Your task to perform on an android device: I want to buy running shoes at the lowest price, so compare the Columbus Selena women's sports shoes with other brands of running shoes.
Image 0: 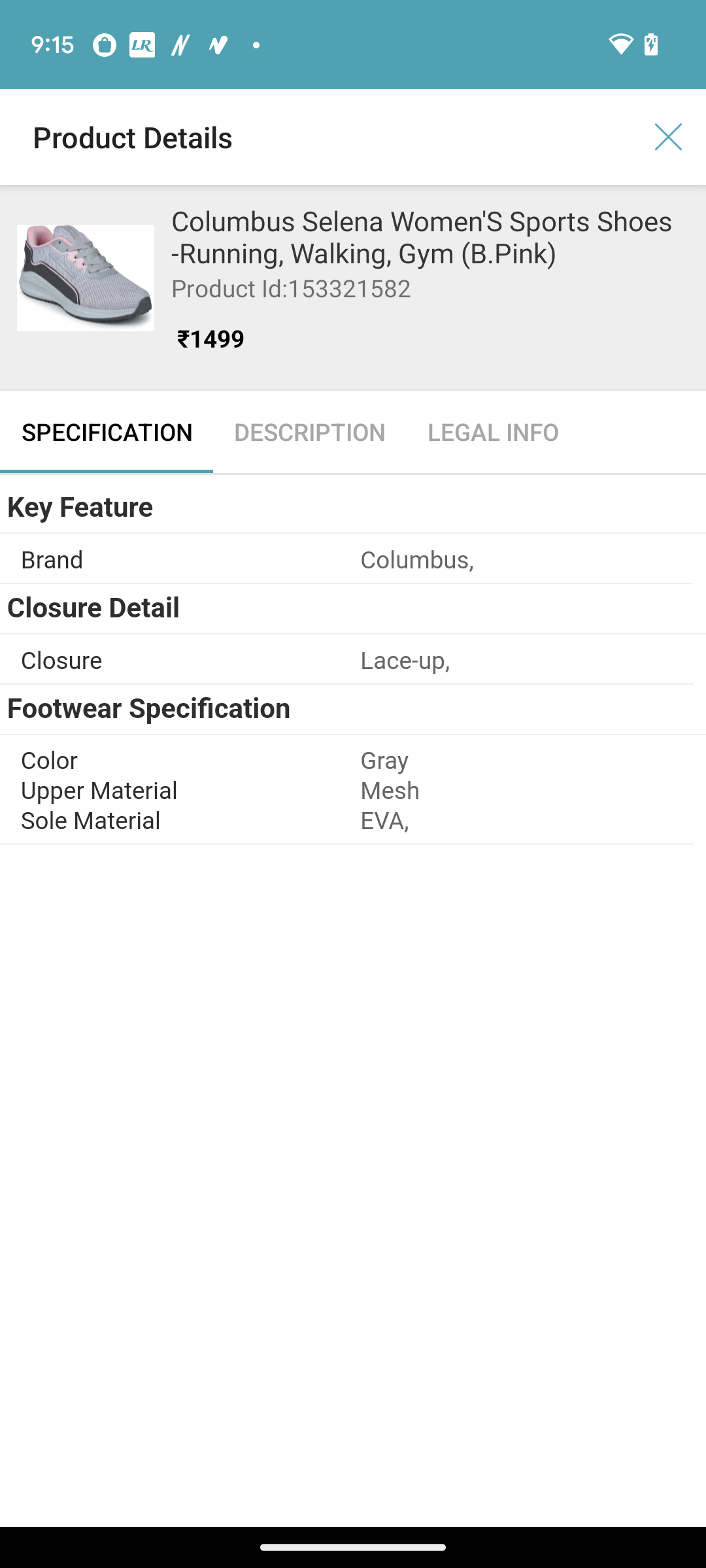
Go back to the previous page.
Step 0: press back button
Image 1: 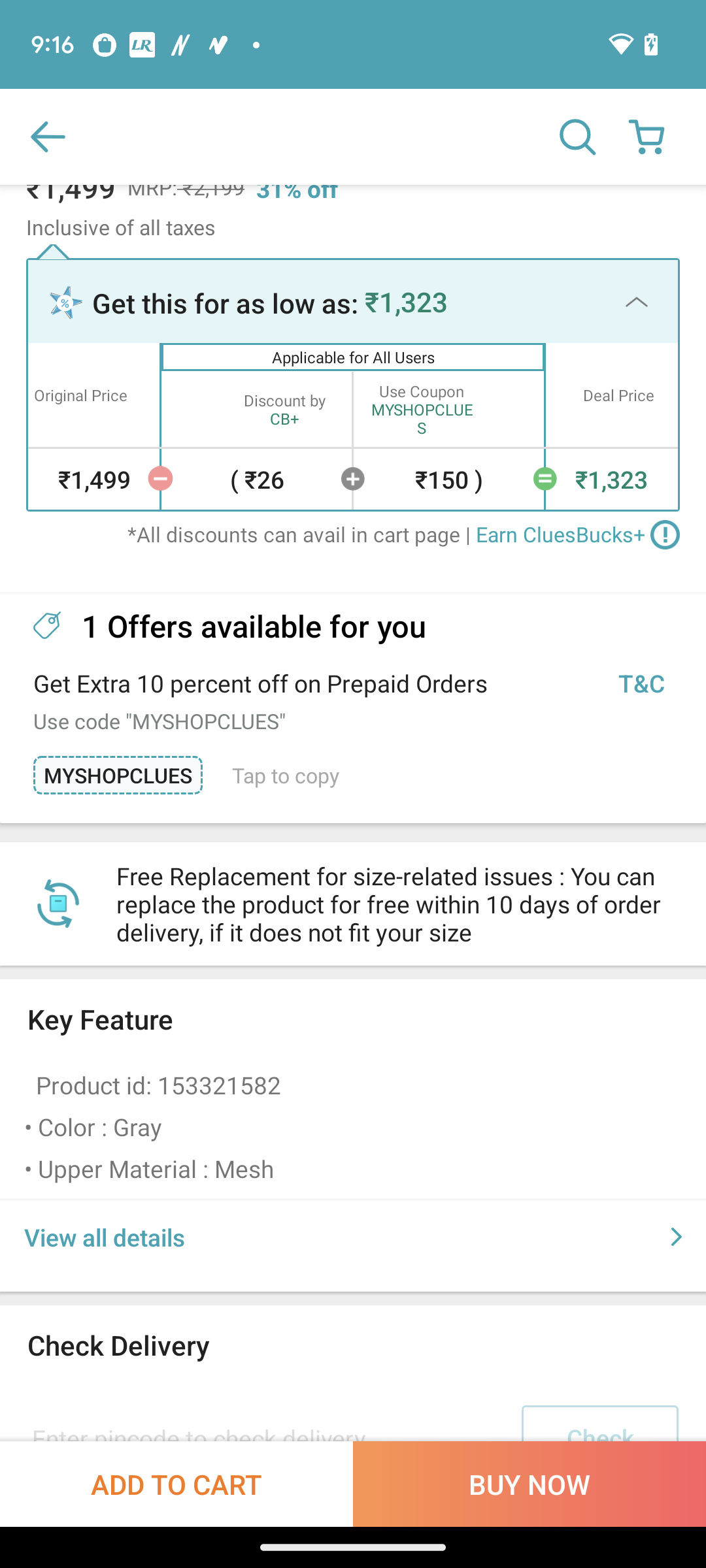
Scroll up
Step 1: scroll down
Image 2: 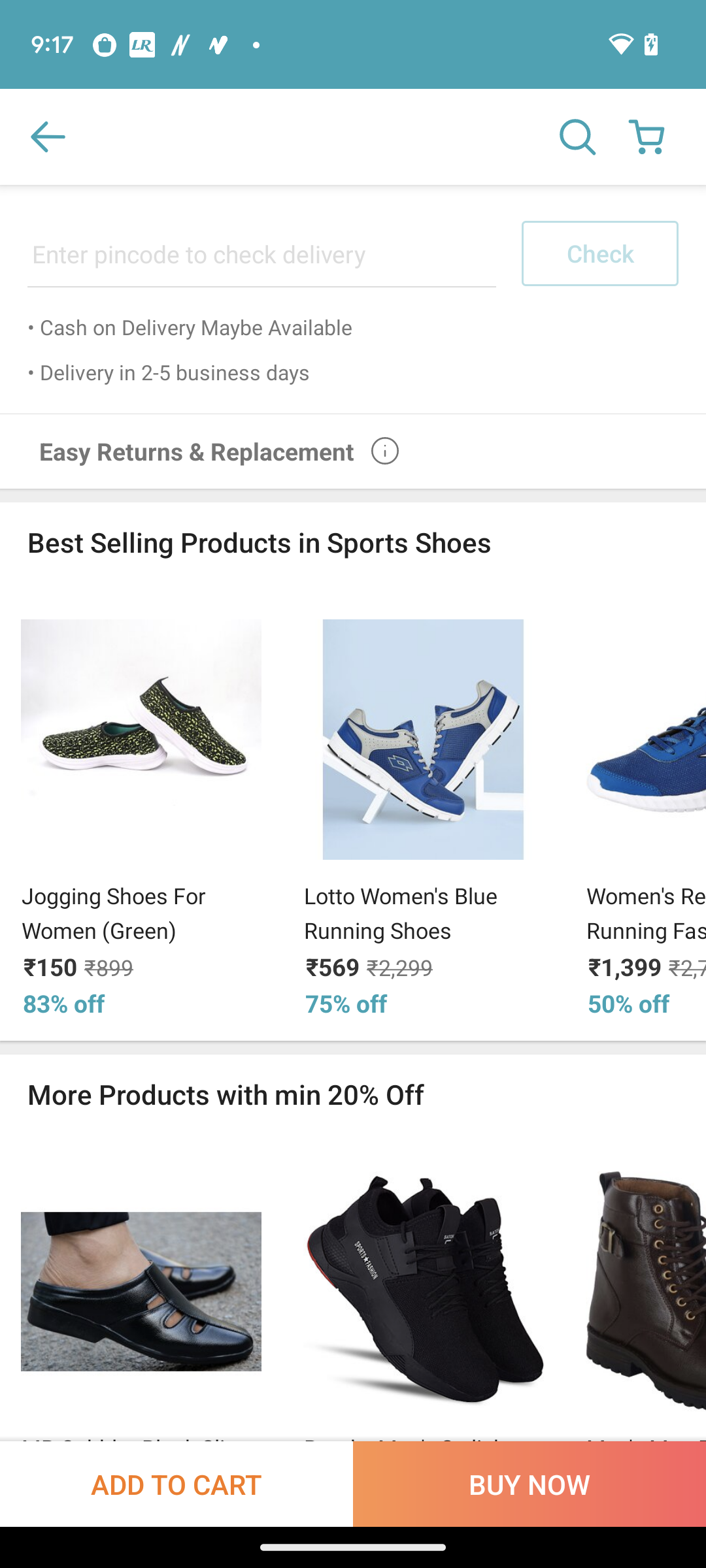
Scroll left the images of running shoes.
Step 2: scroll right
Image 3: 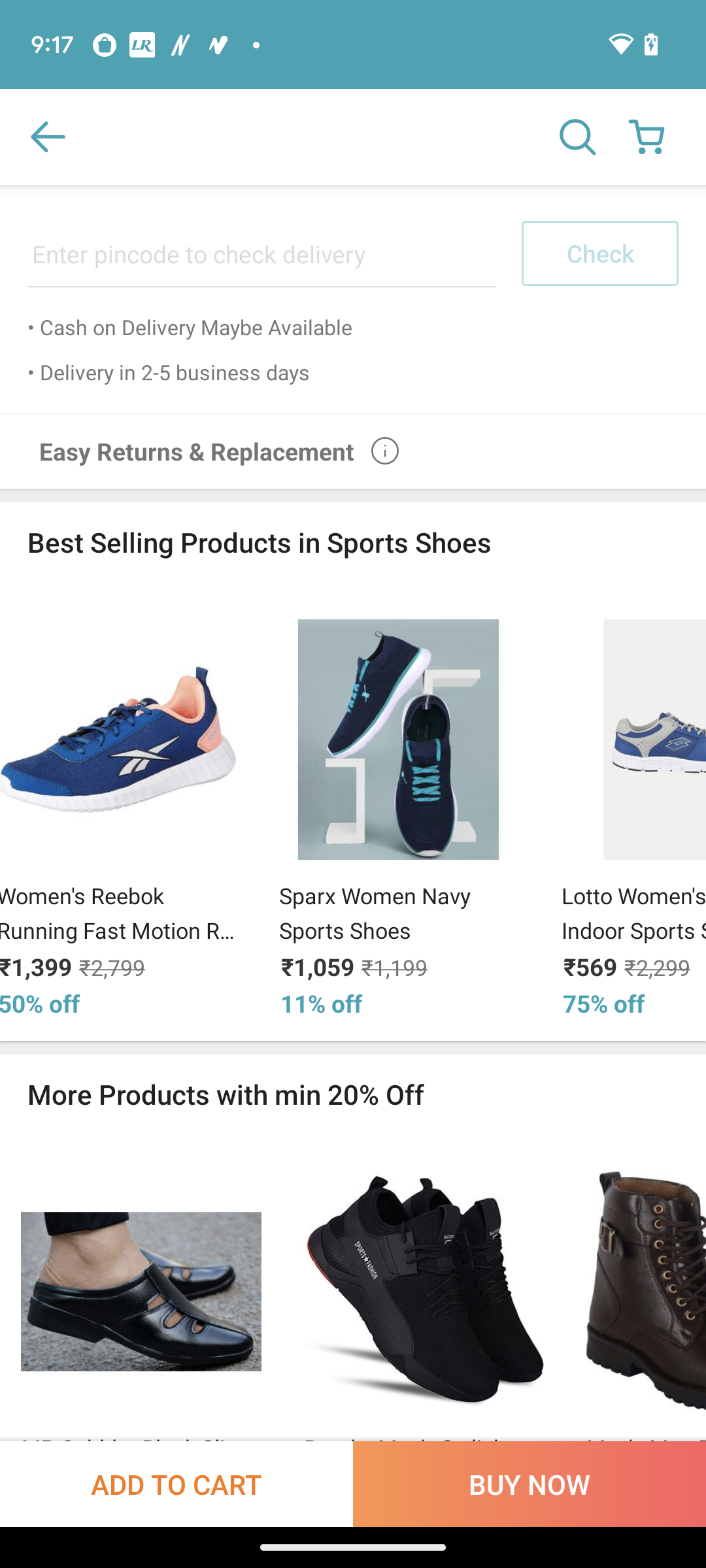
Scroll left the images of running shoes.
Step 3: scroll right